Your task to perform on an android device: On September 29 from 8:00 p.m. to 9 p.m., I have to attend the Lyon Book Festival in France, so I want to create a reminder that reminds me about the event.
Image 0: 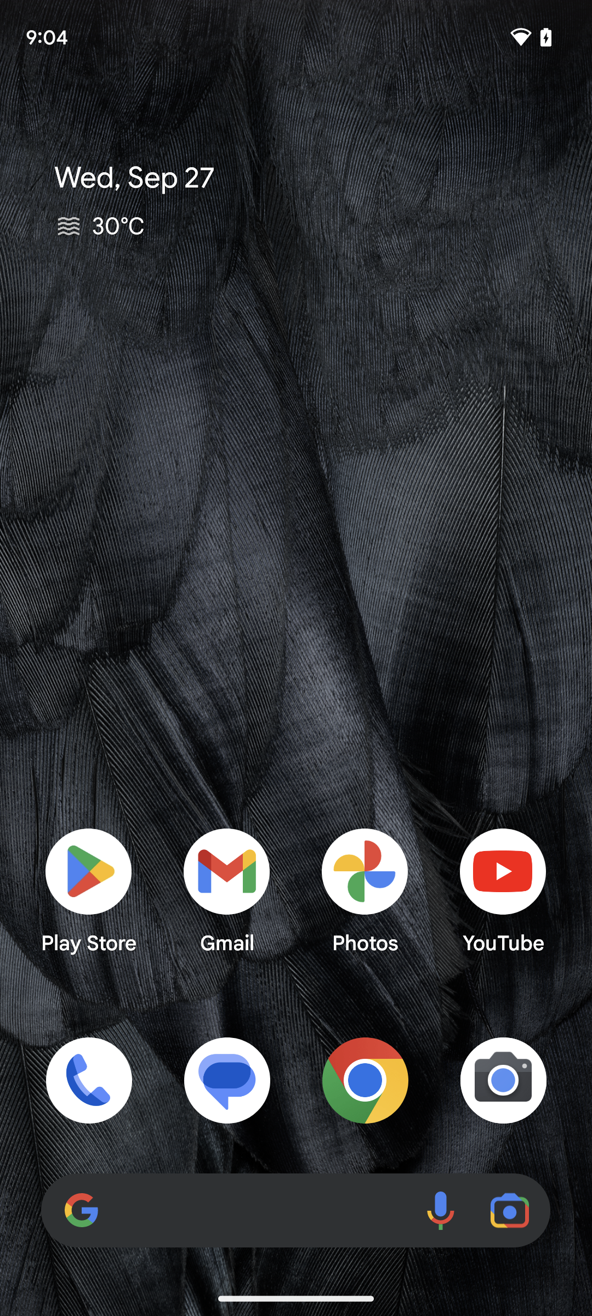
Step 0: open app "Reminder"
Image 1: 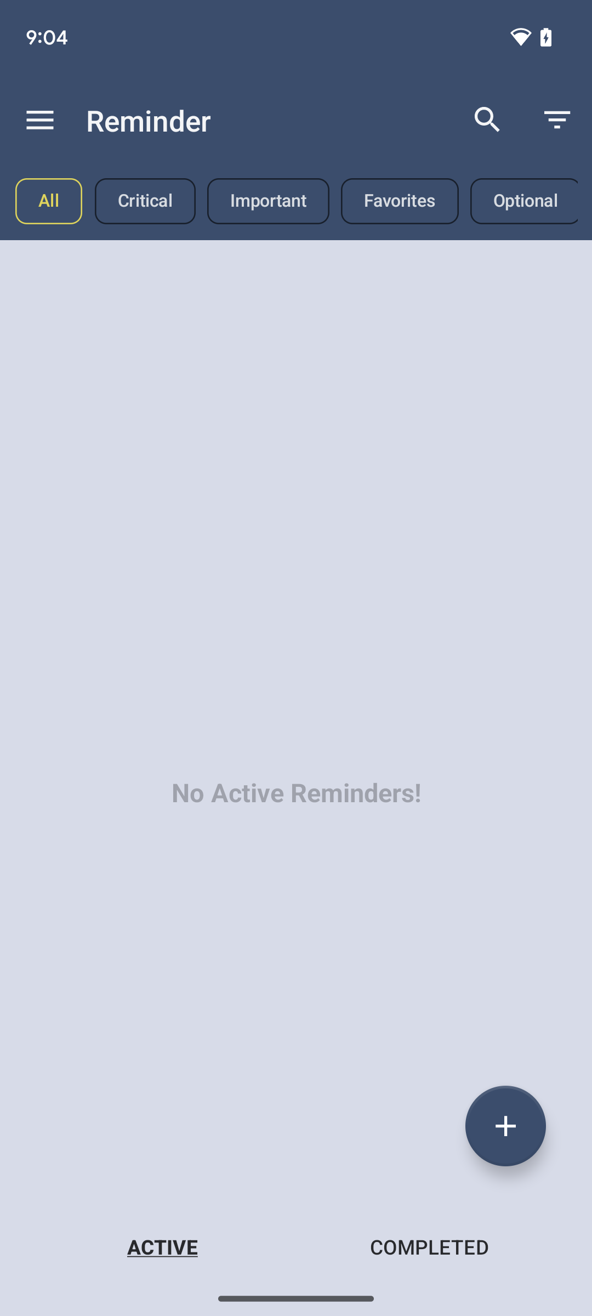
Tap on the add icon present at the bottom of the screen.
Step 1: click (505, 1126)
Image 2: 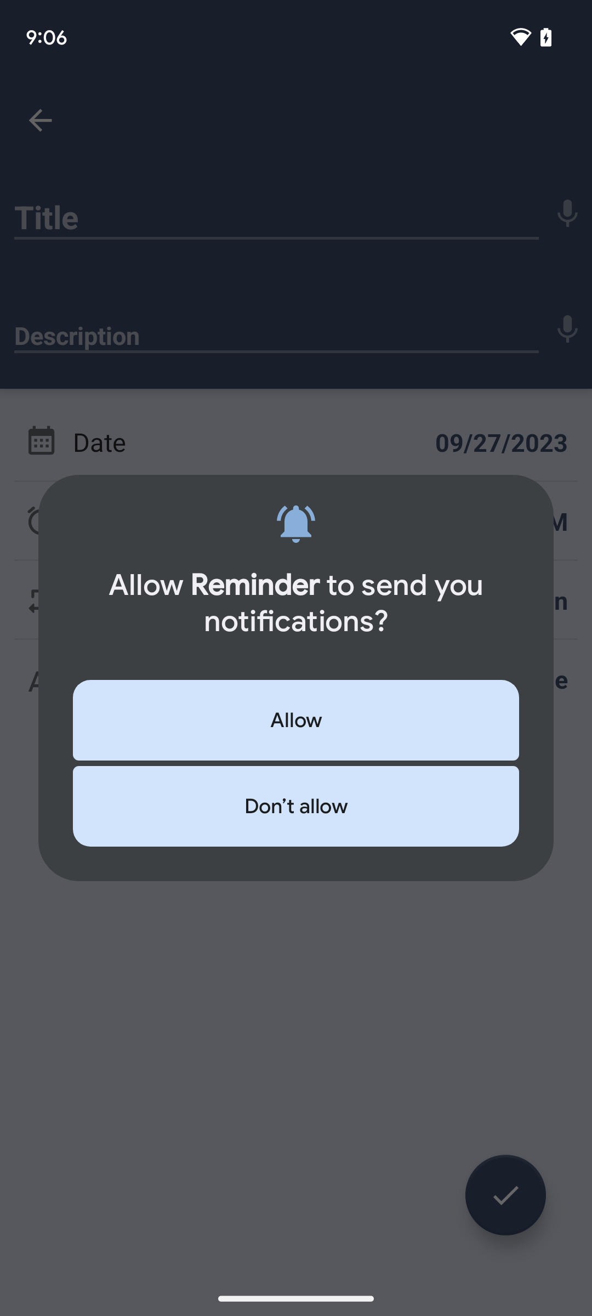
Tap on the add icon present at the bottom of the screen.
Step 2: wait
Image 4: 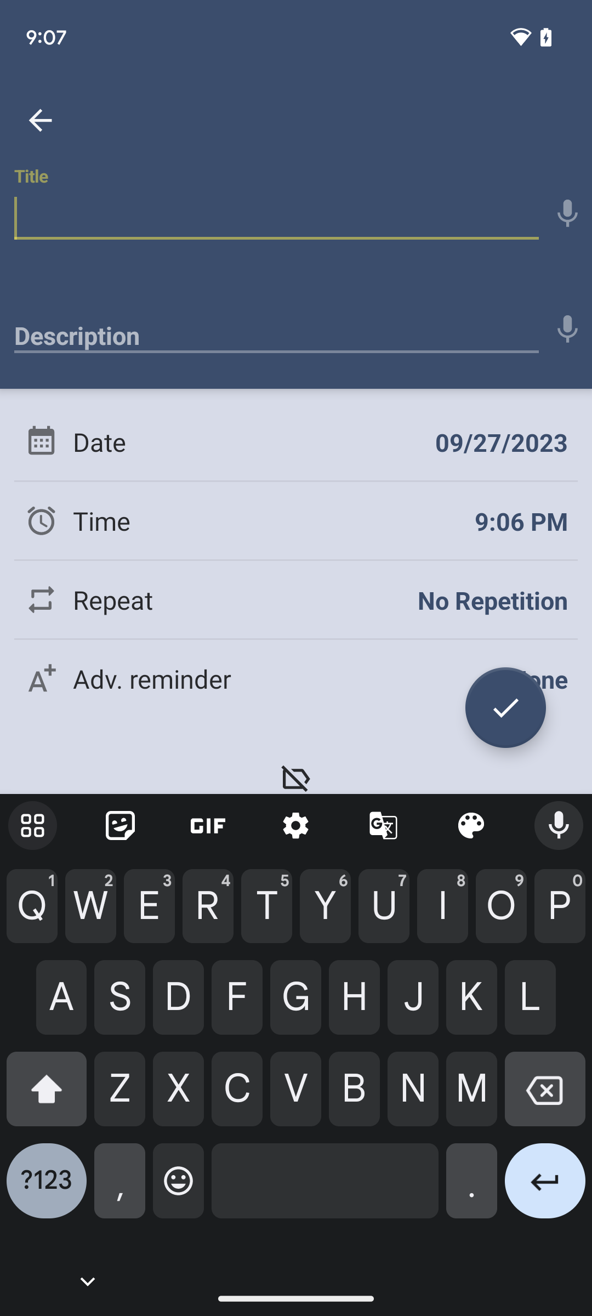
Tap on the title.
Step 4: type "Lyon book festival"
Image 5: 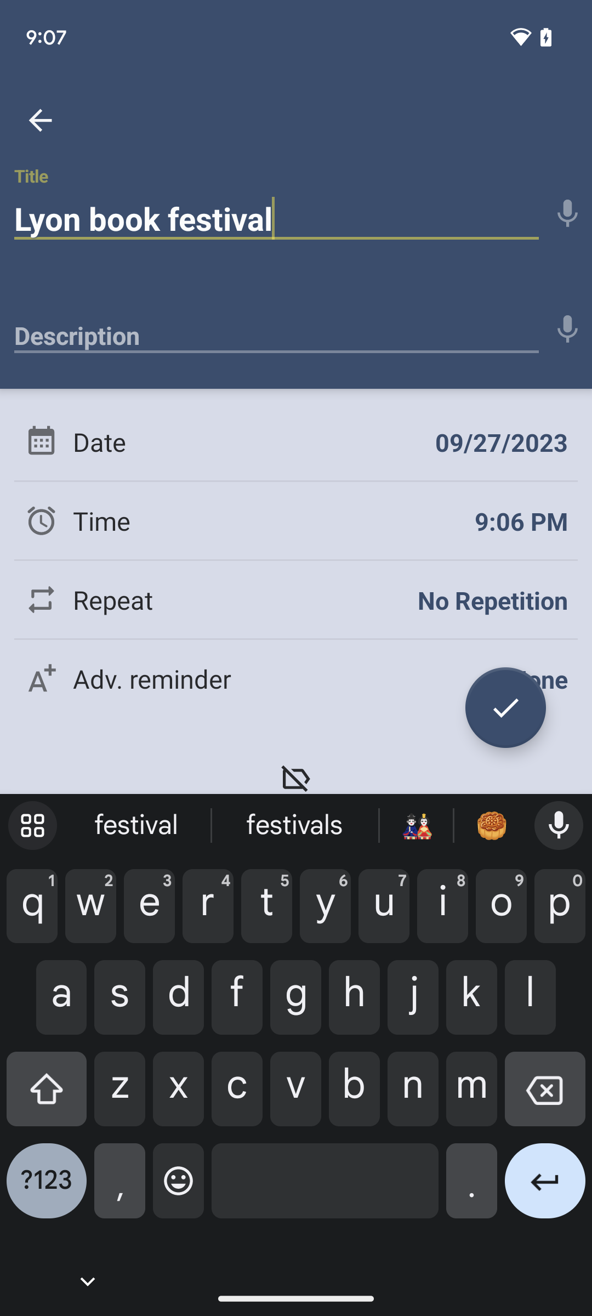
Tap on the description present on the screen.
Step 5: type "Attend Lyon book festival on 29 sep 2023 at 8:00pm to 9:00pm"
Image 6: 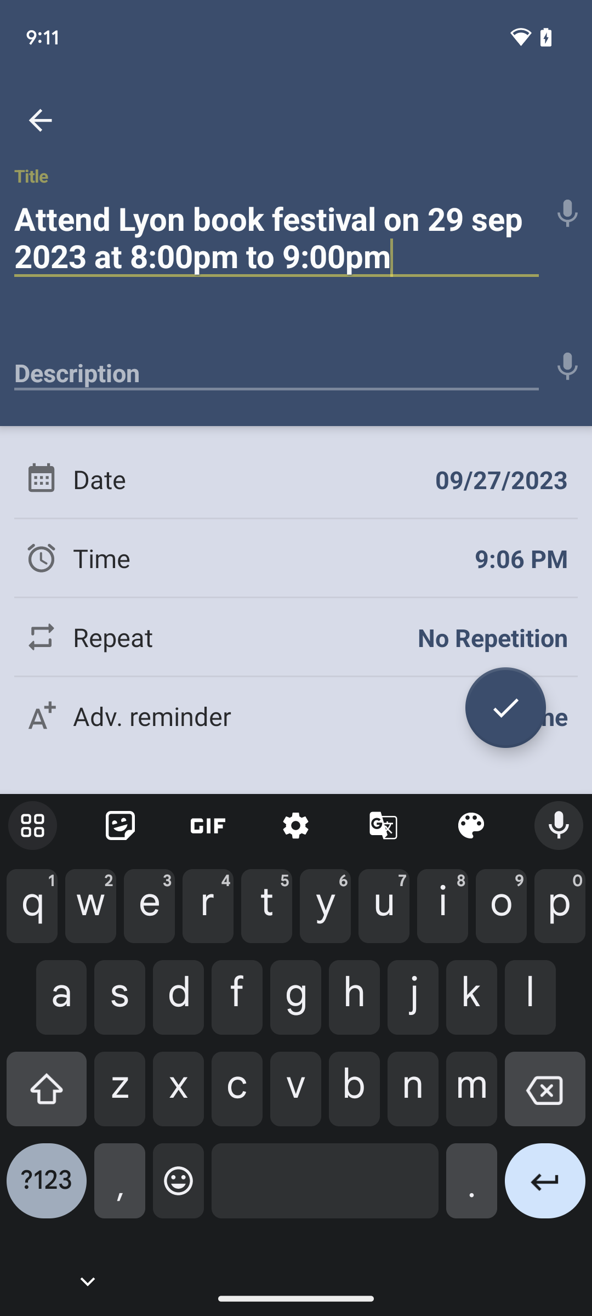
Tap on the description present on the screen.
Step 6: type "Attend Lyon book festival on 29 sep 2023 at 8:00pm to 9:00pm"
Image 7: 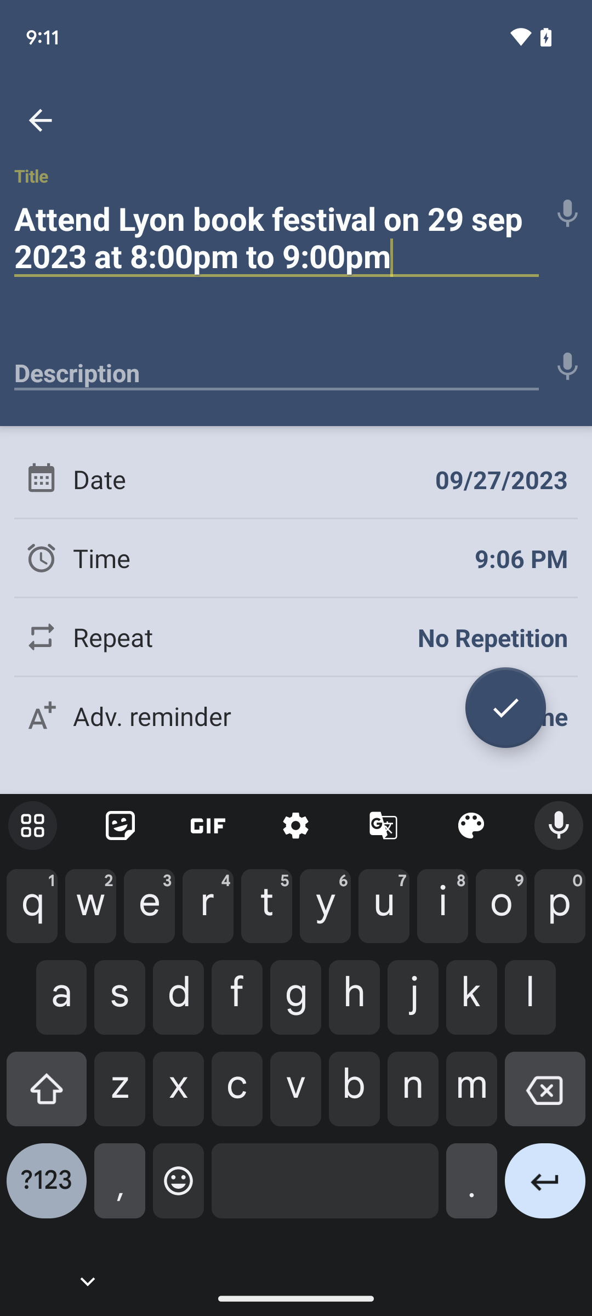
Tap on the description present on the screen.
Step 7: wait
Image 8: 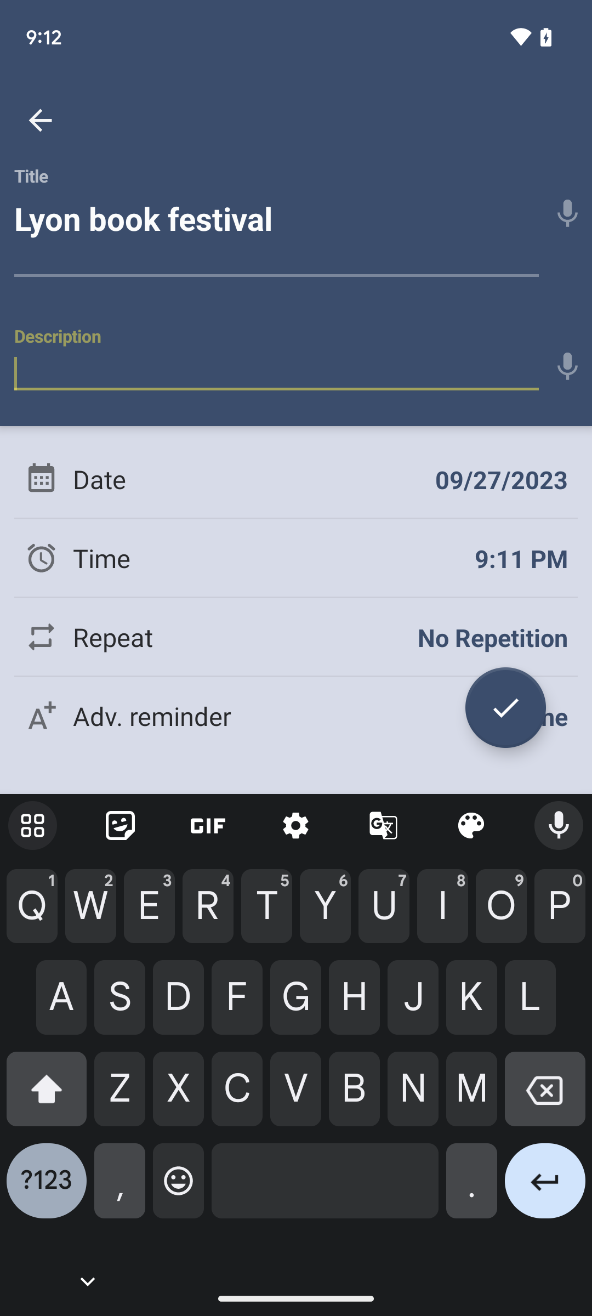
Tap on the description present on the screen.
Step 8: type "Attend Lyon book festival on 29 sep 2023 at 8:00pm to 9:00pm"
Image 9: 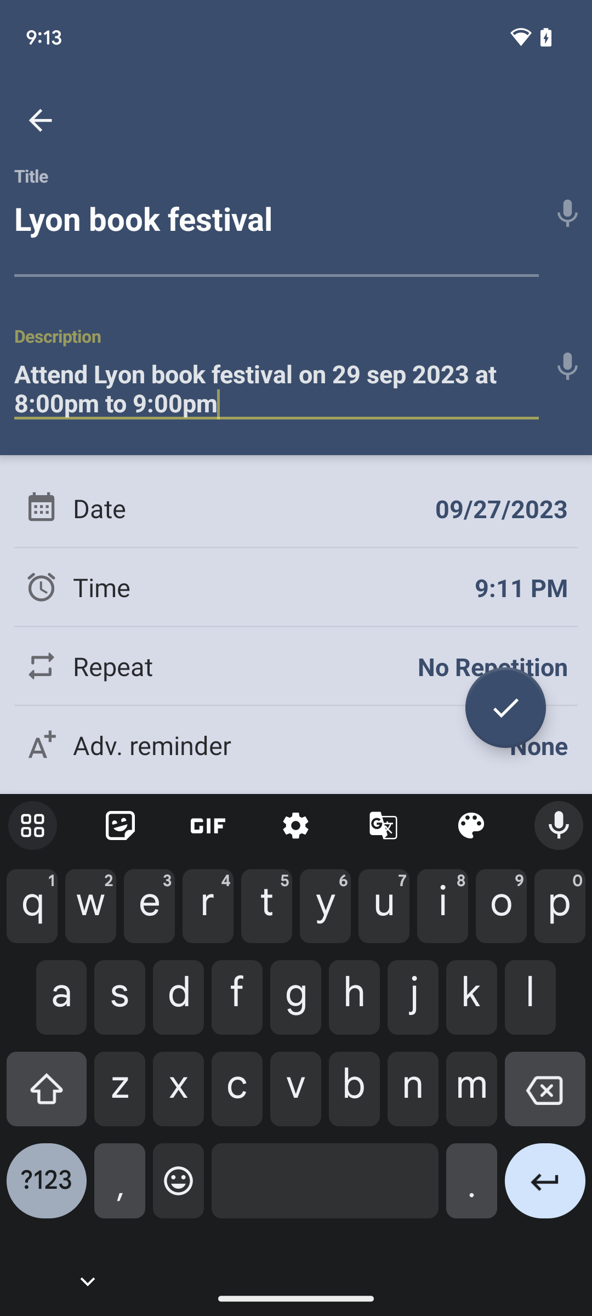
Select the date.
Step 9: click (502, 508)
Image 10: 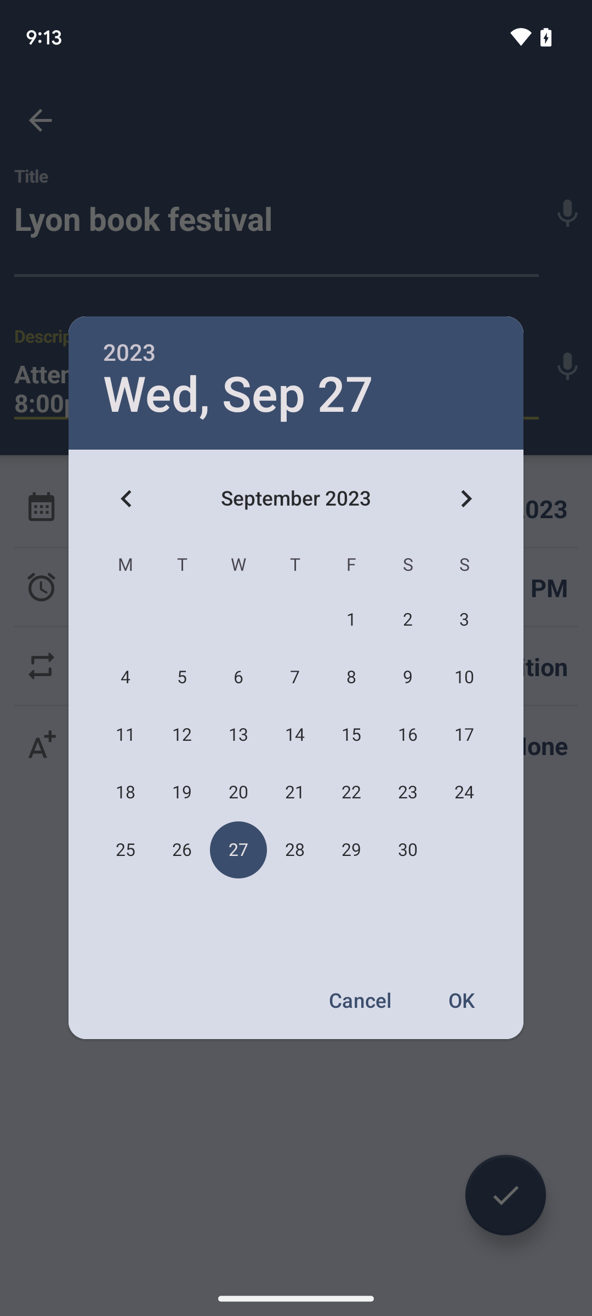
Tap on Sep 29
Step 10: click (351, 850)
Image 11: 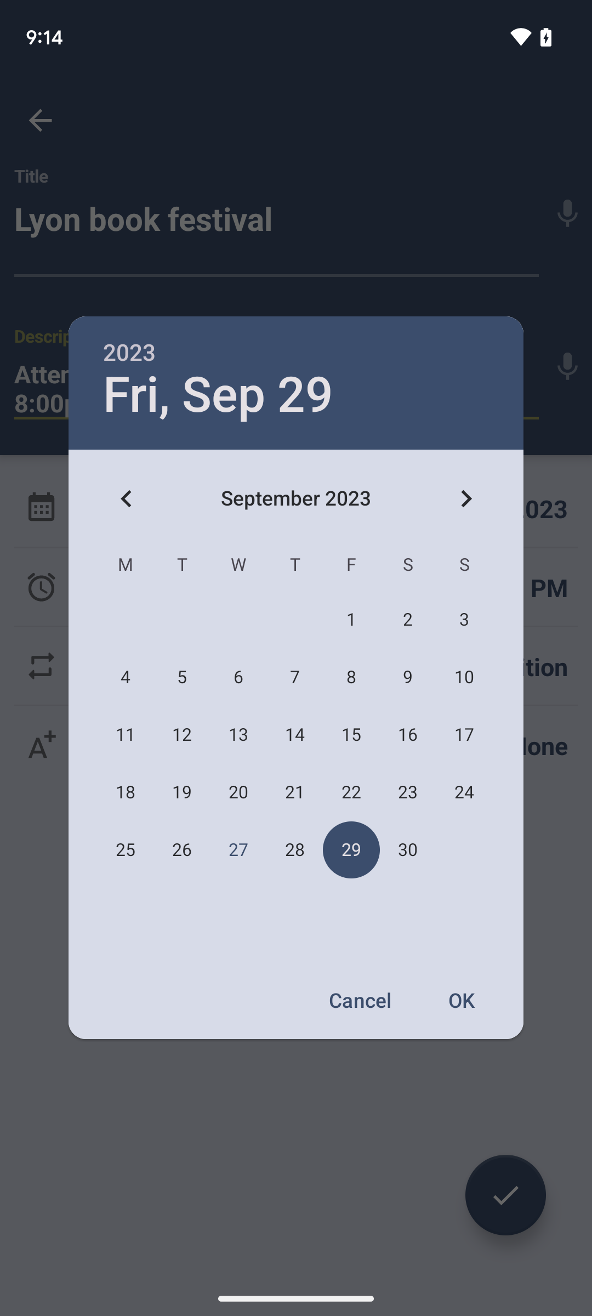
Tap on Sep 29
Step 11: click (463, 1000)
Image 12: 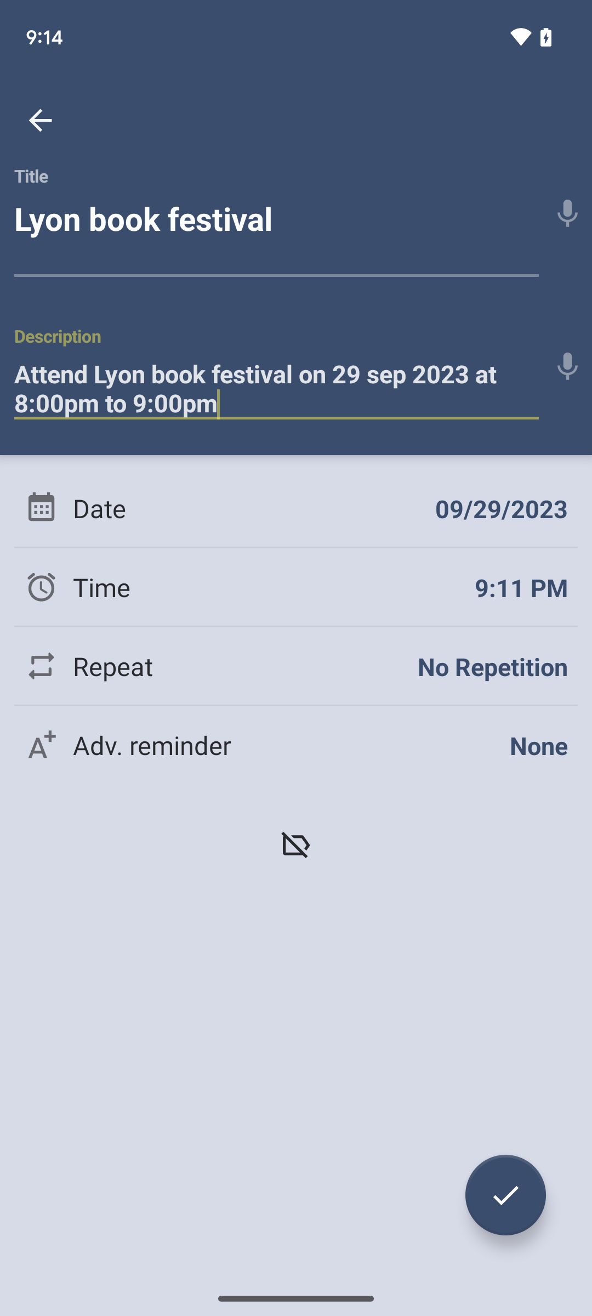
Tap on repeat.
Step 12: click (493, 666)
Image 13: 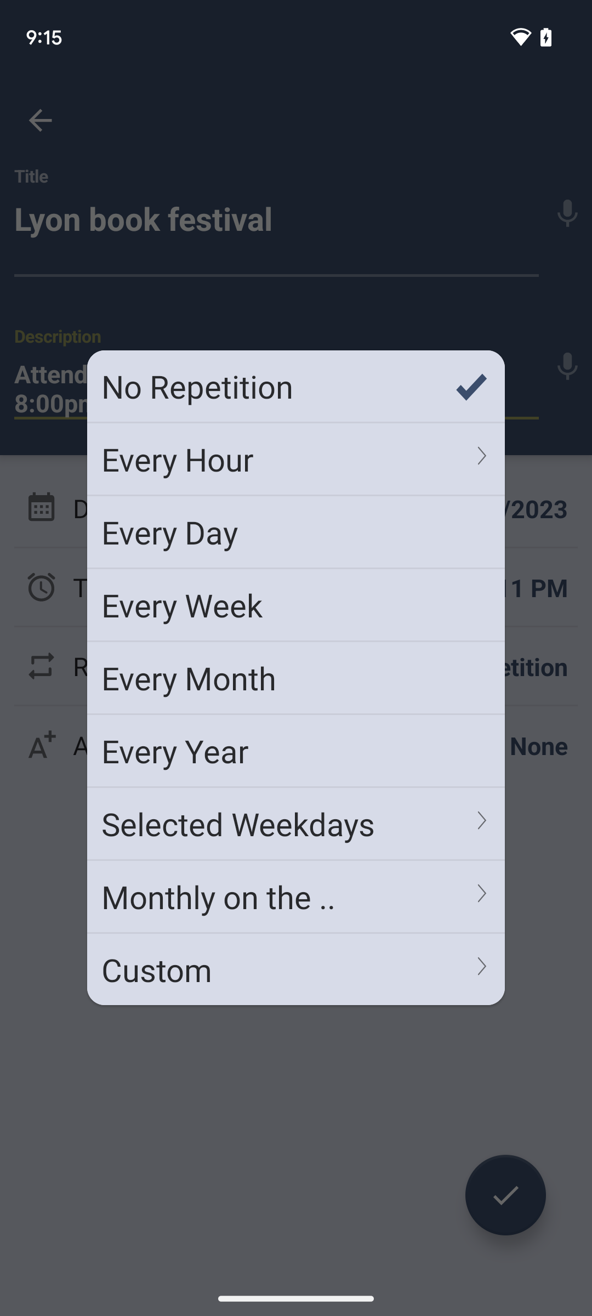
Tap on repeat.
Step 13: wait
Image 14: 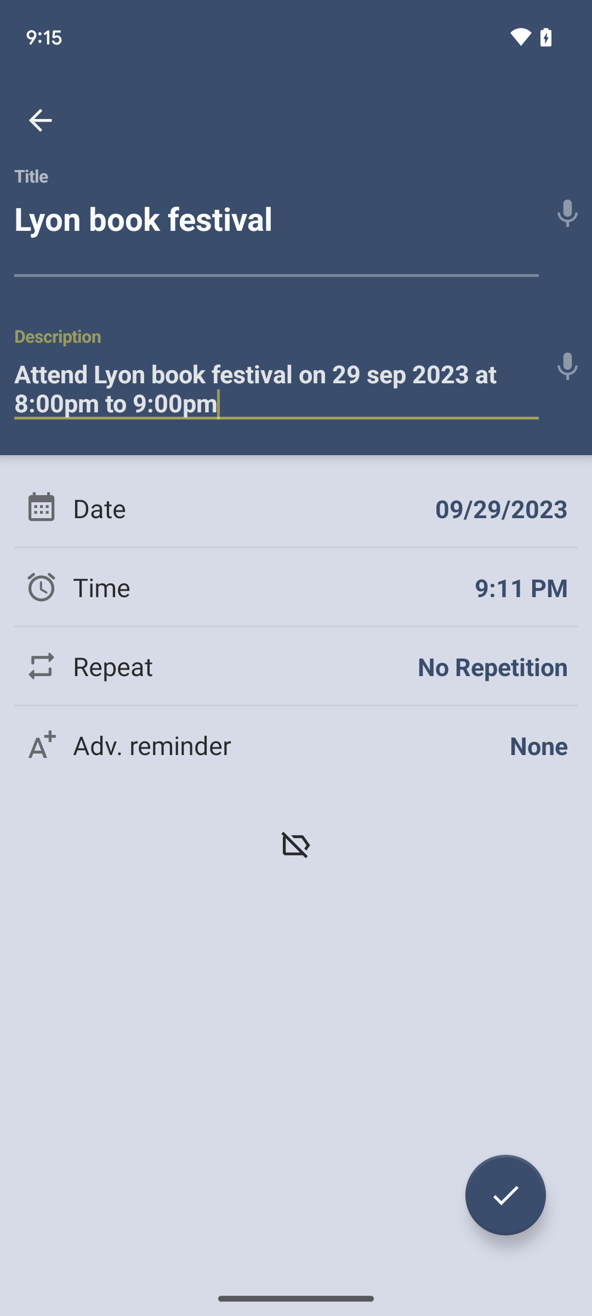
Tap the tickmark present at the bottom right corner of the screen.
Step 14: click (505, 1195)